Your task to perform on an android device: Open microsoft to do app and move the task Birthday party to the shopping list
Image 0: 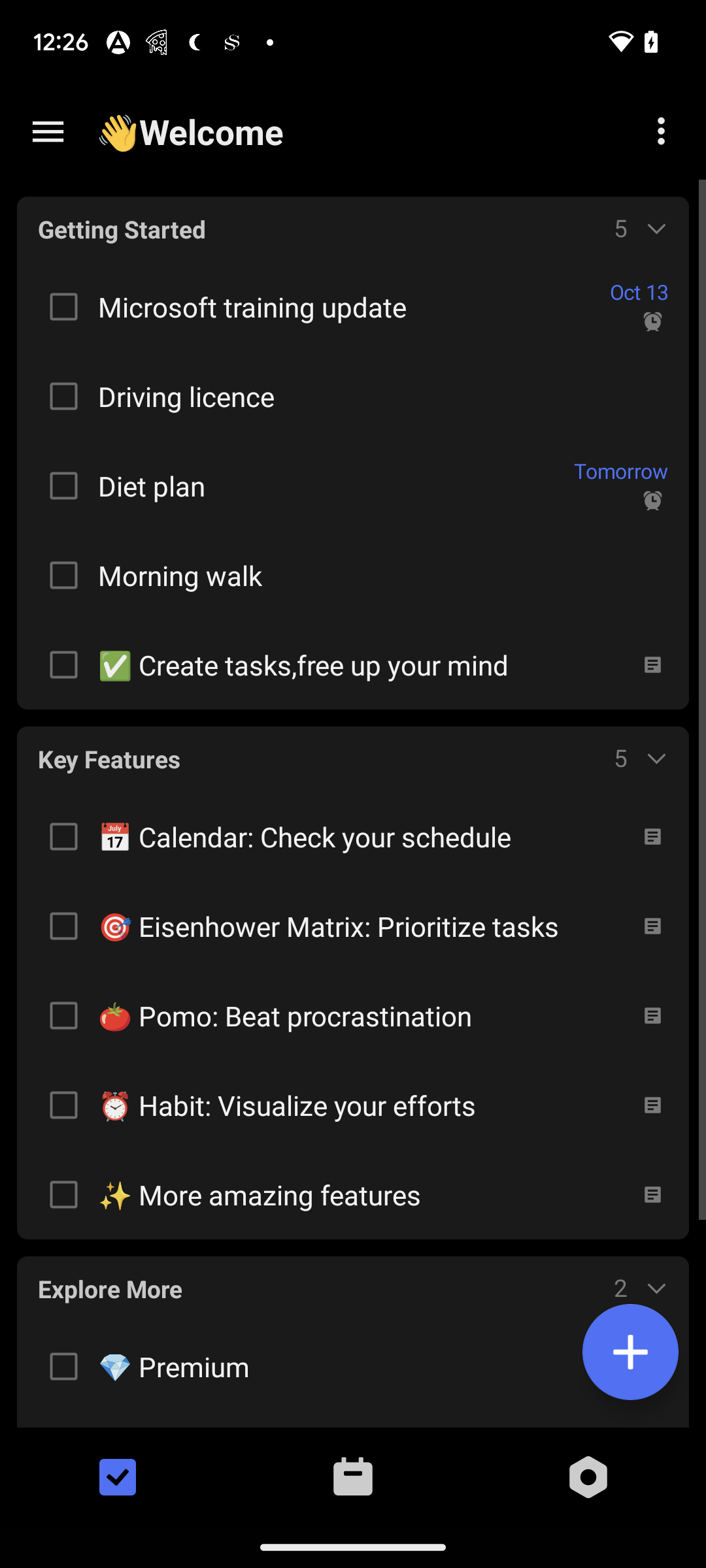
open microsoft to do app
Step 0: open app "To Do"
Image 1: 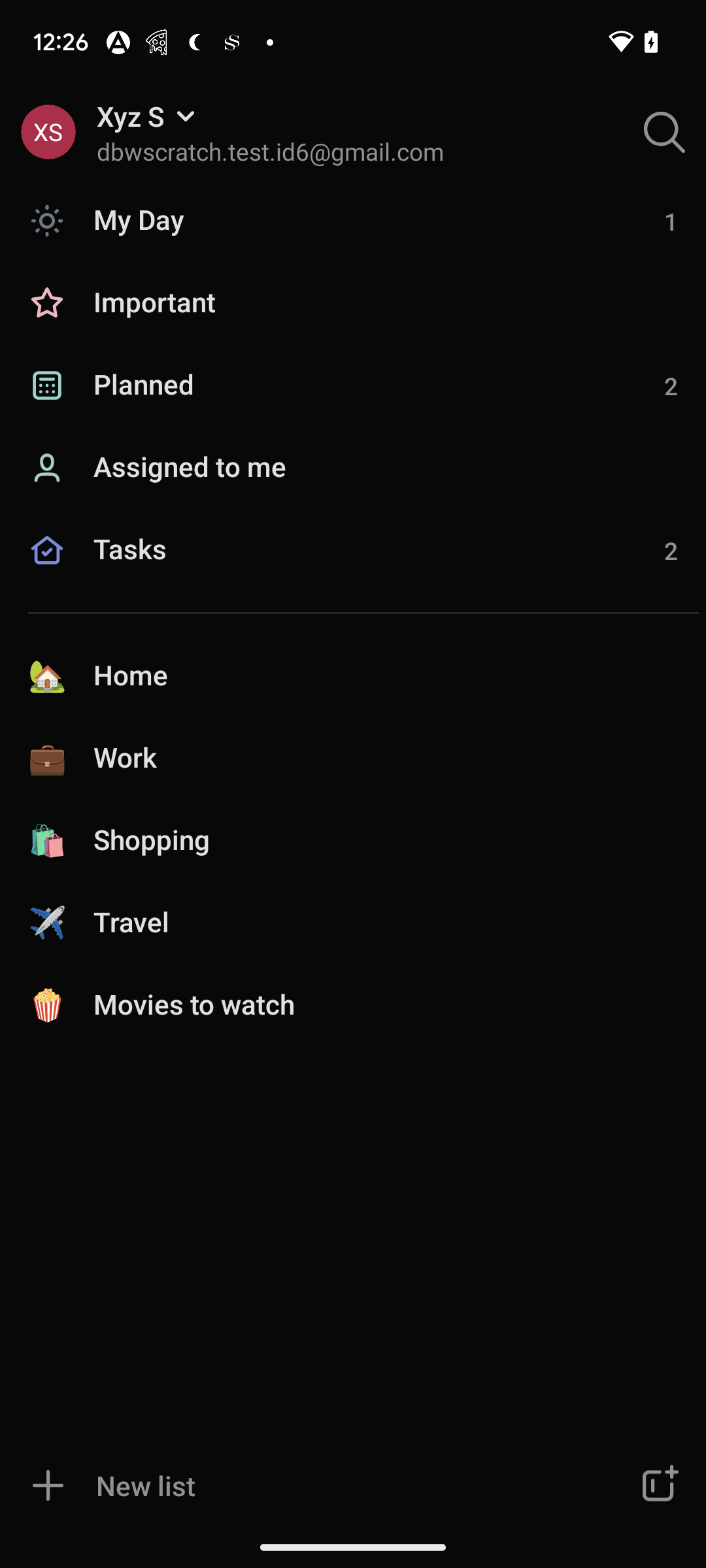
go to the tasks section
Step 1: click (353, 572)
Image 2: 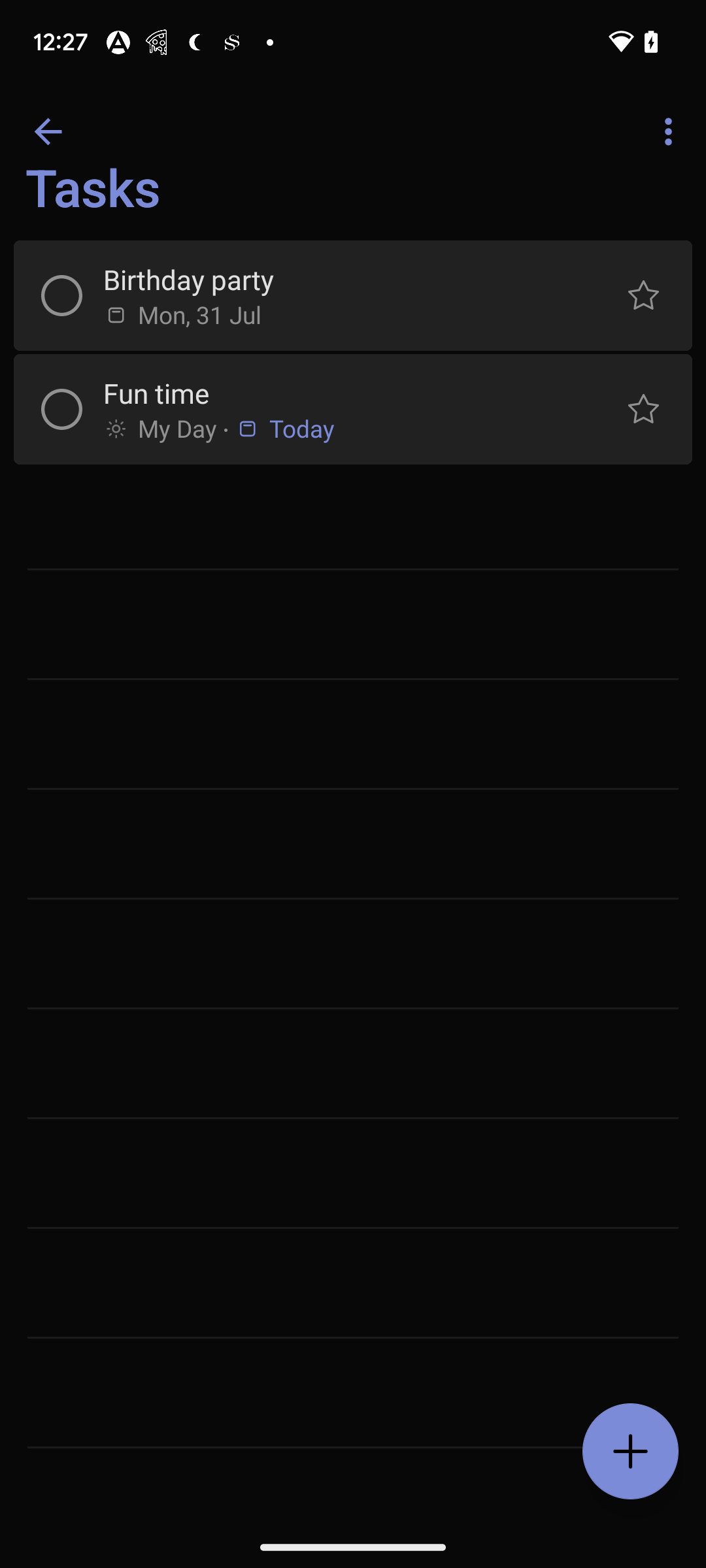
click on the birthday party
Step 2: click (61, 295)
Image 3: 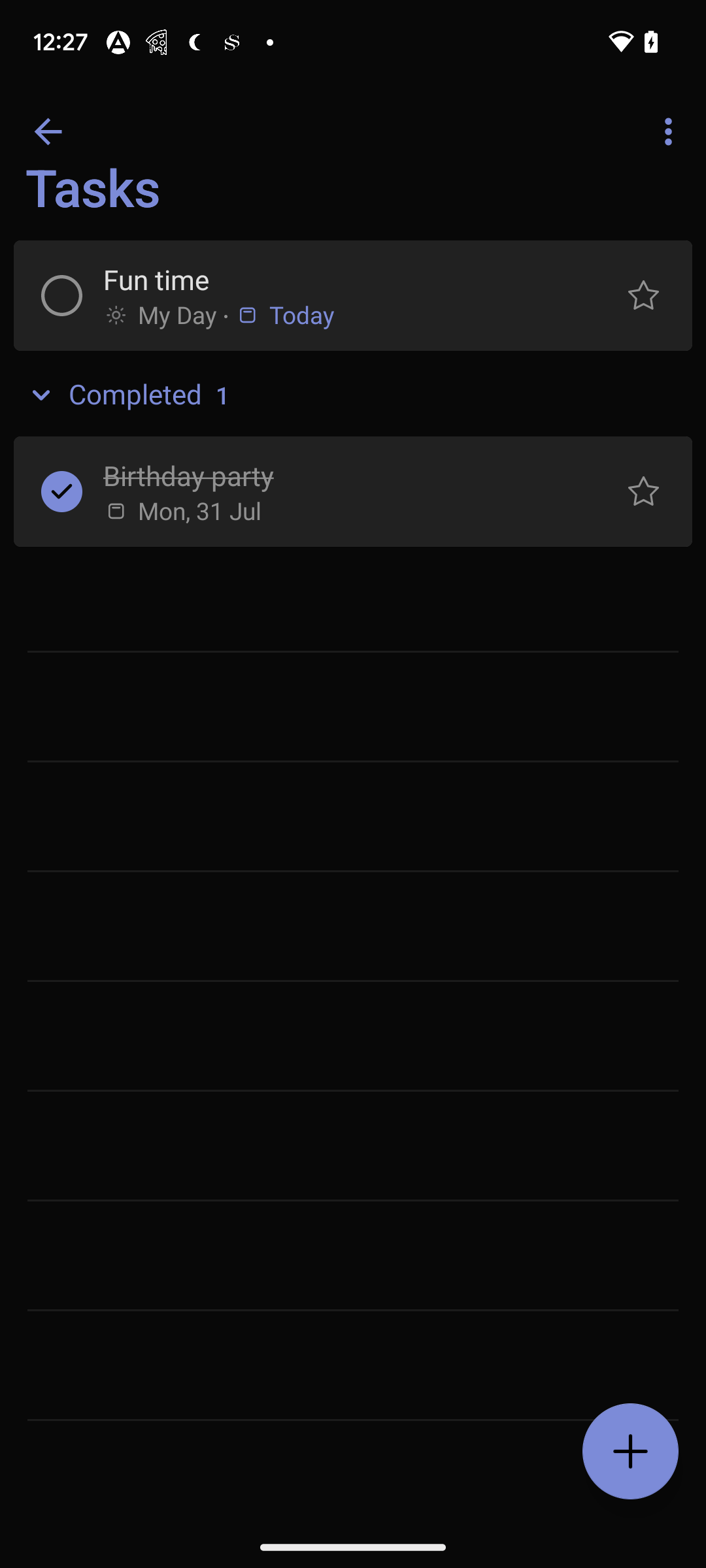
click on the birthday party
Step 3: click (339, 475)
Image 4: 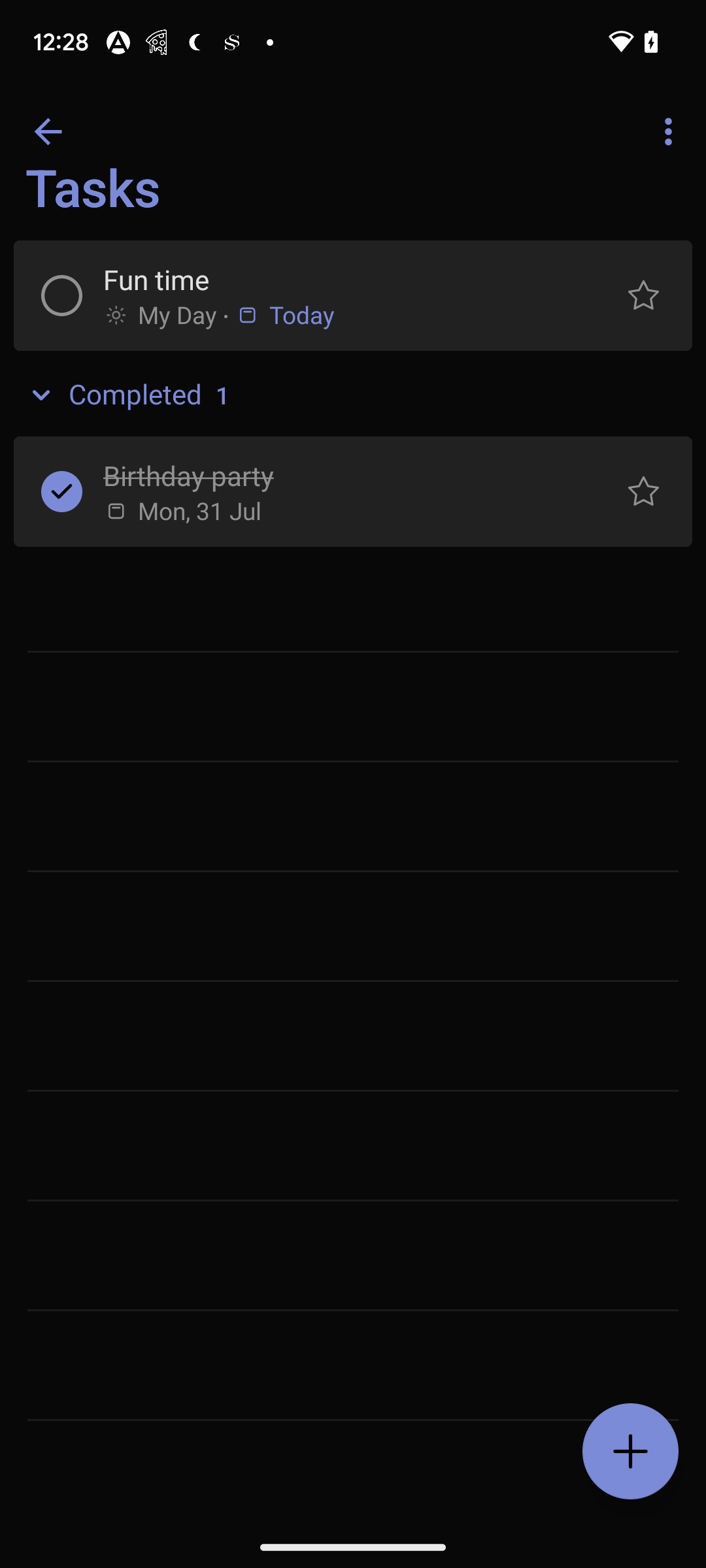
click on the birthday party
Step 4: wait
Image 6: 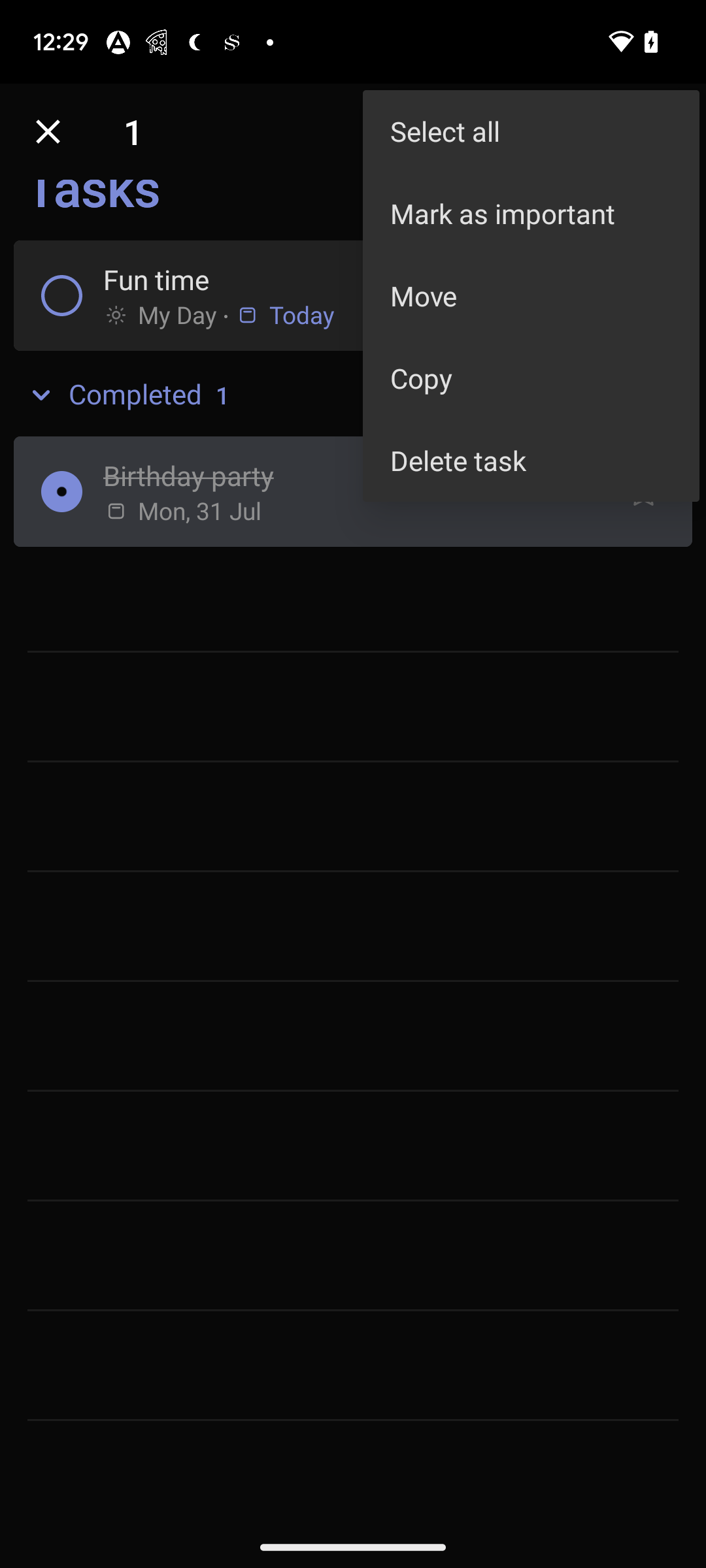
go to the move option 
Step 6: click (531, 295)
Image 7: 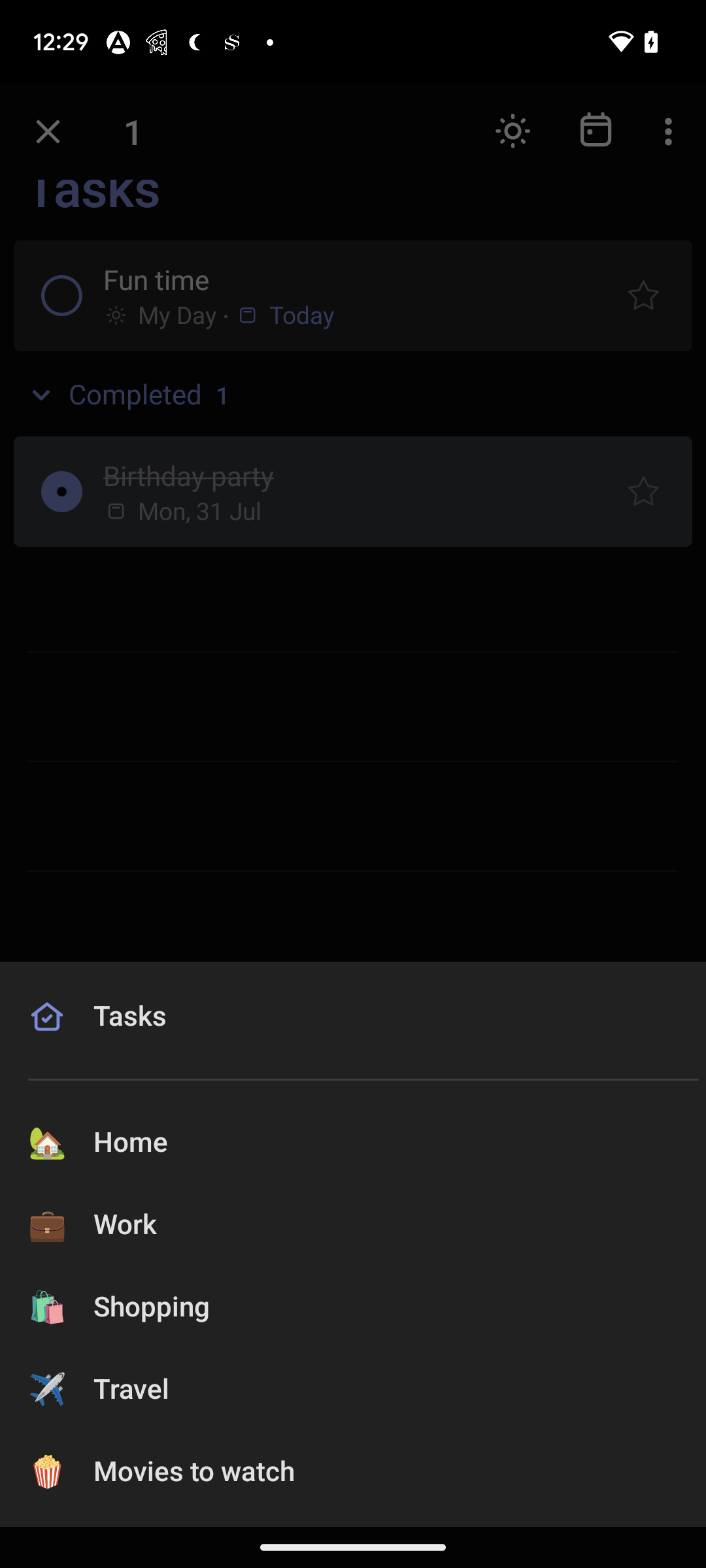
click on the shopping icon
Step 7: click (119, 1307)